Your task to perform on an android device: I want to track my daily activity and workouts, therefore please create an account for me in the Google Fit app.
Image 1: 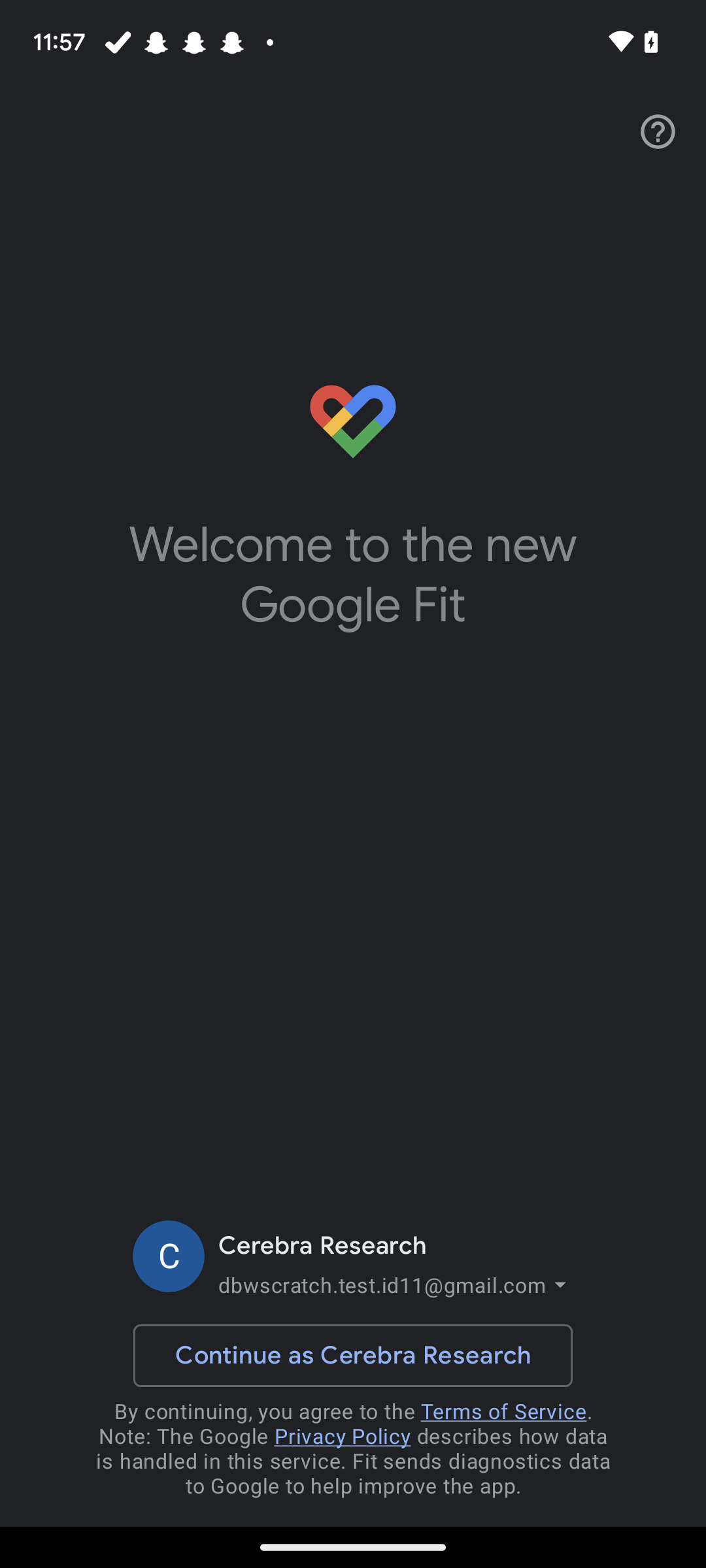
Click on the drop down icon 
Step 1: click (353, 1260)
Image 2: 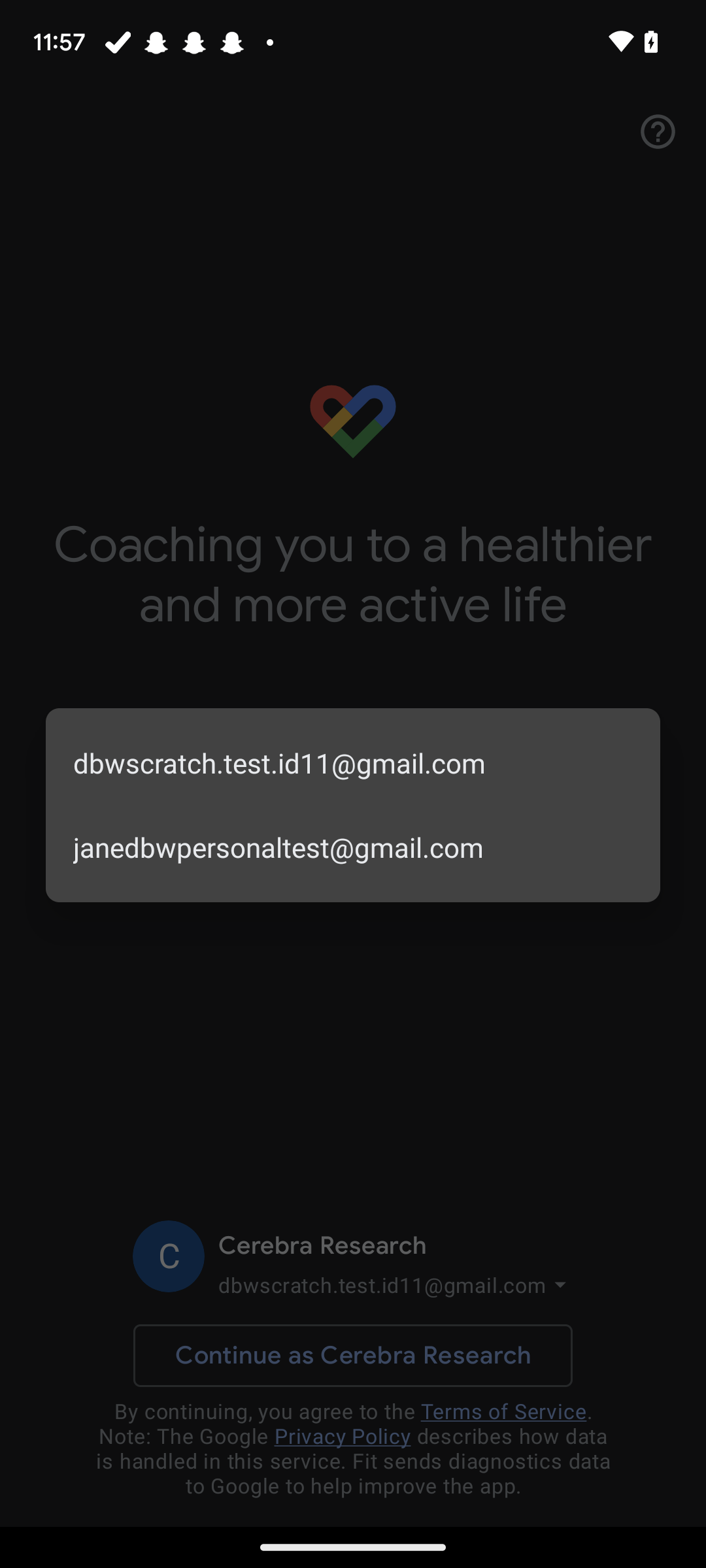
Click on the janedbwpersonaltest@gmail.com
Step 2: click (353, 847)
Image 3: 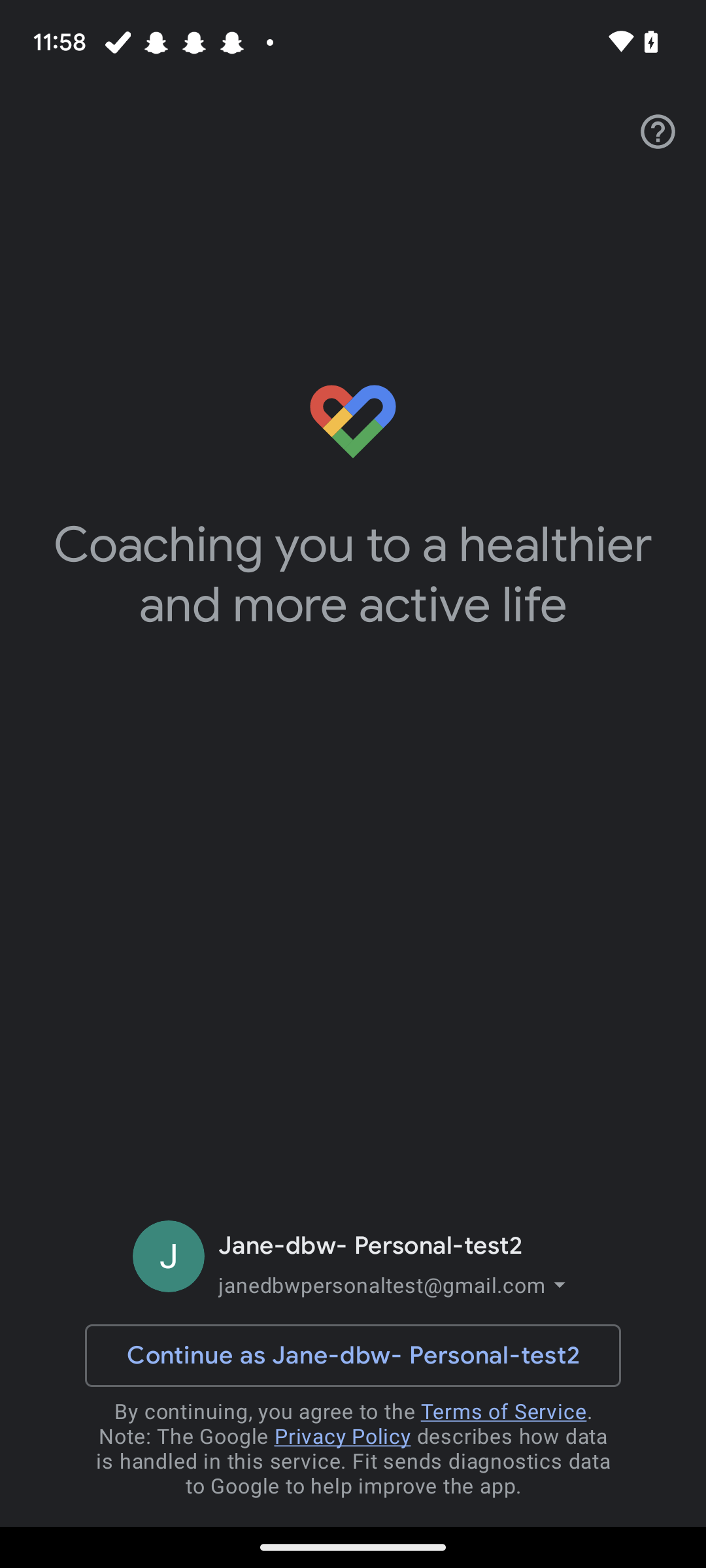
click on the continue button
Step 3: click (352, 1355)
Image 4: 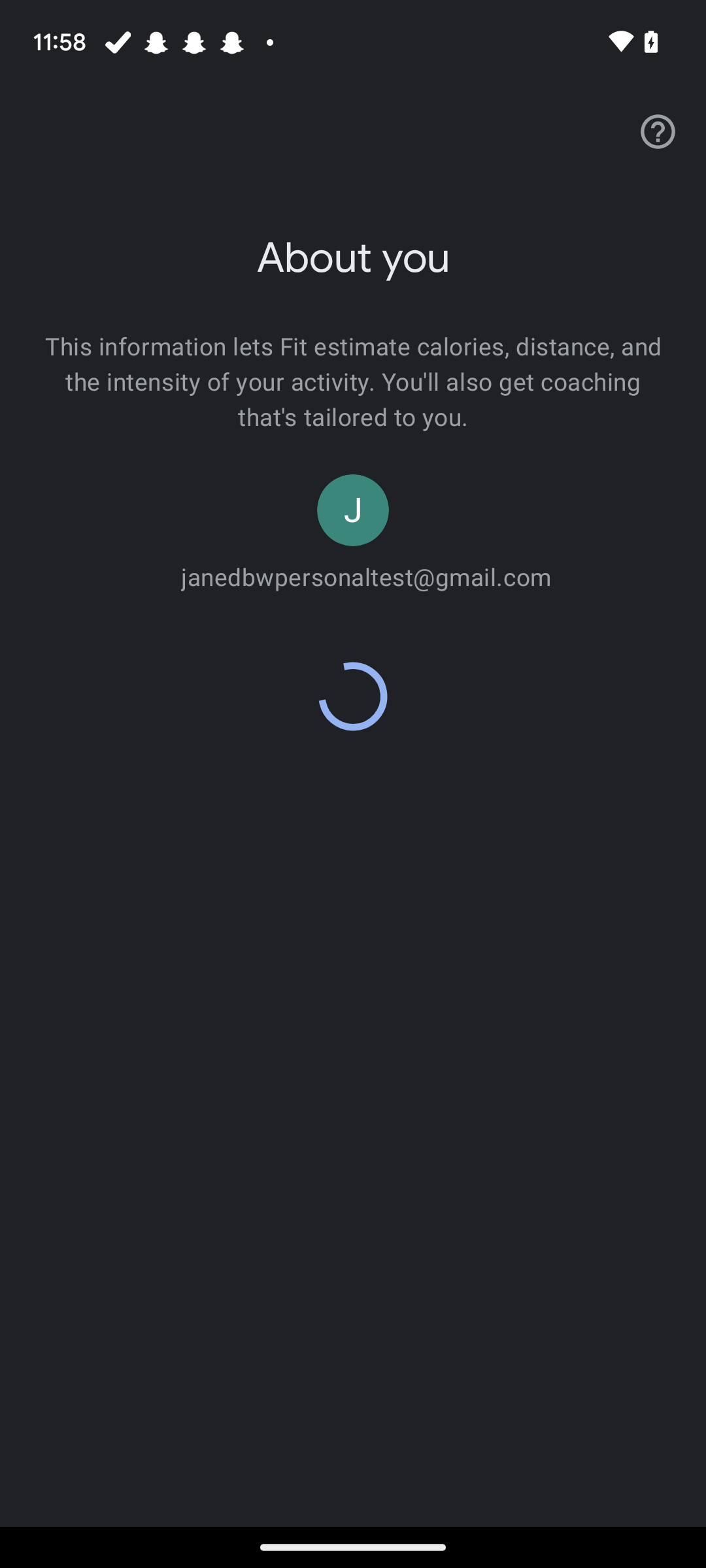
click on the continue button
Step 4: wait
Image 6: 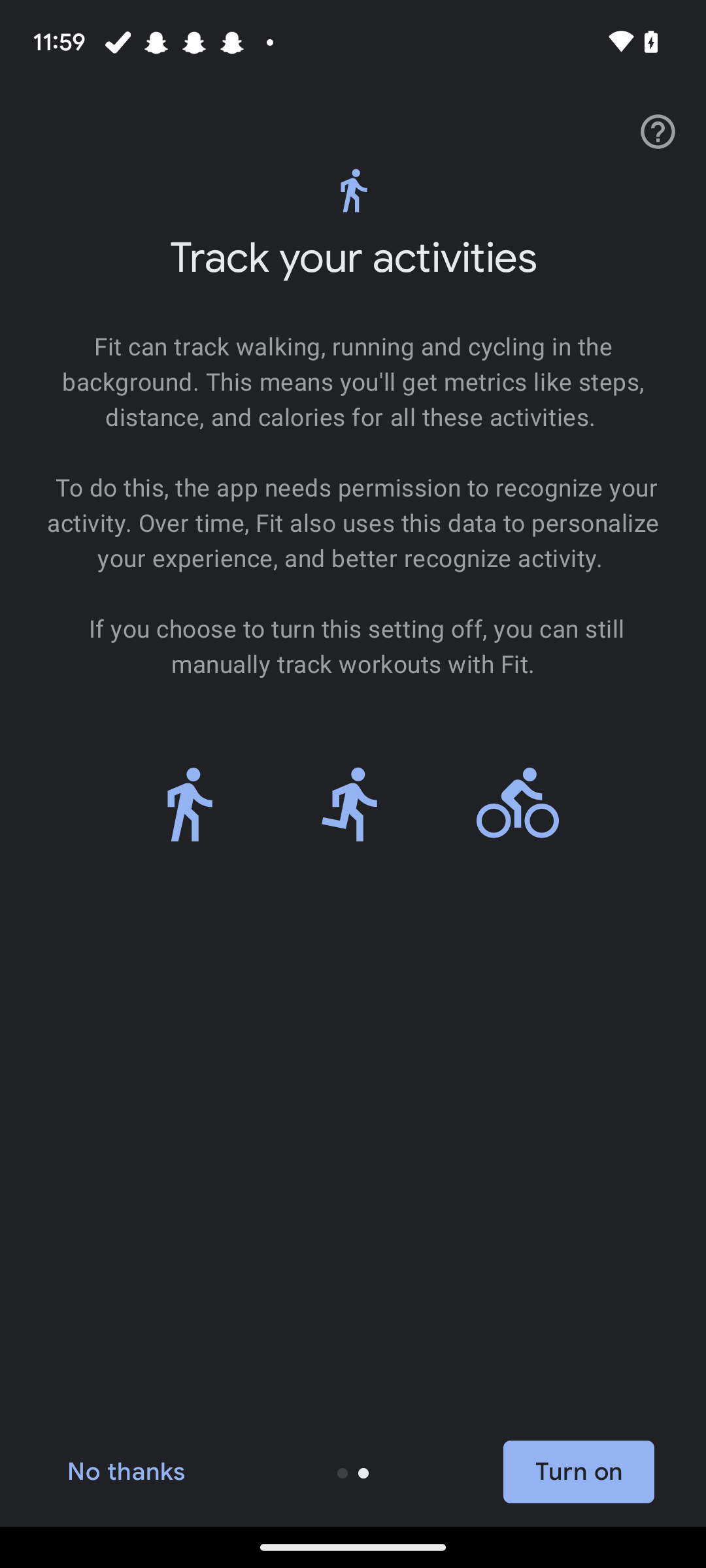
Click on the turn on button
Step 6: click (579, 1471)
Image 7: 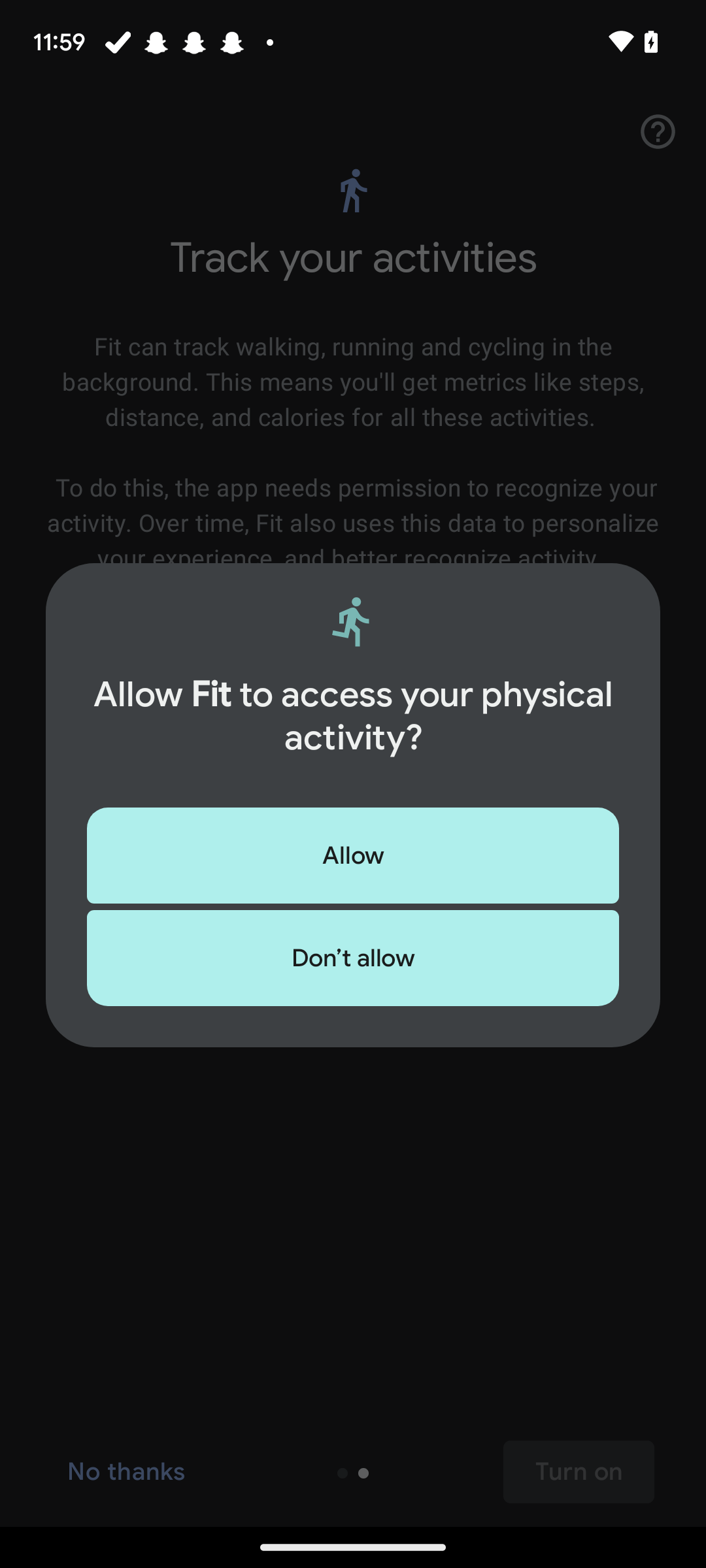
Click on the allow button
Step 7: click (353, 855)
Image 8: 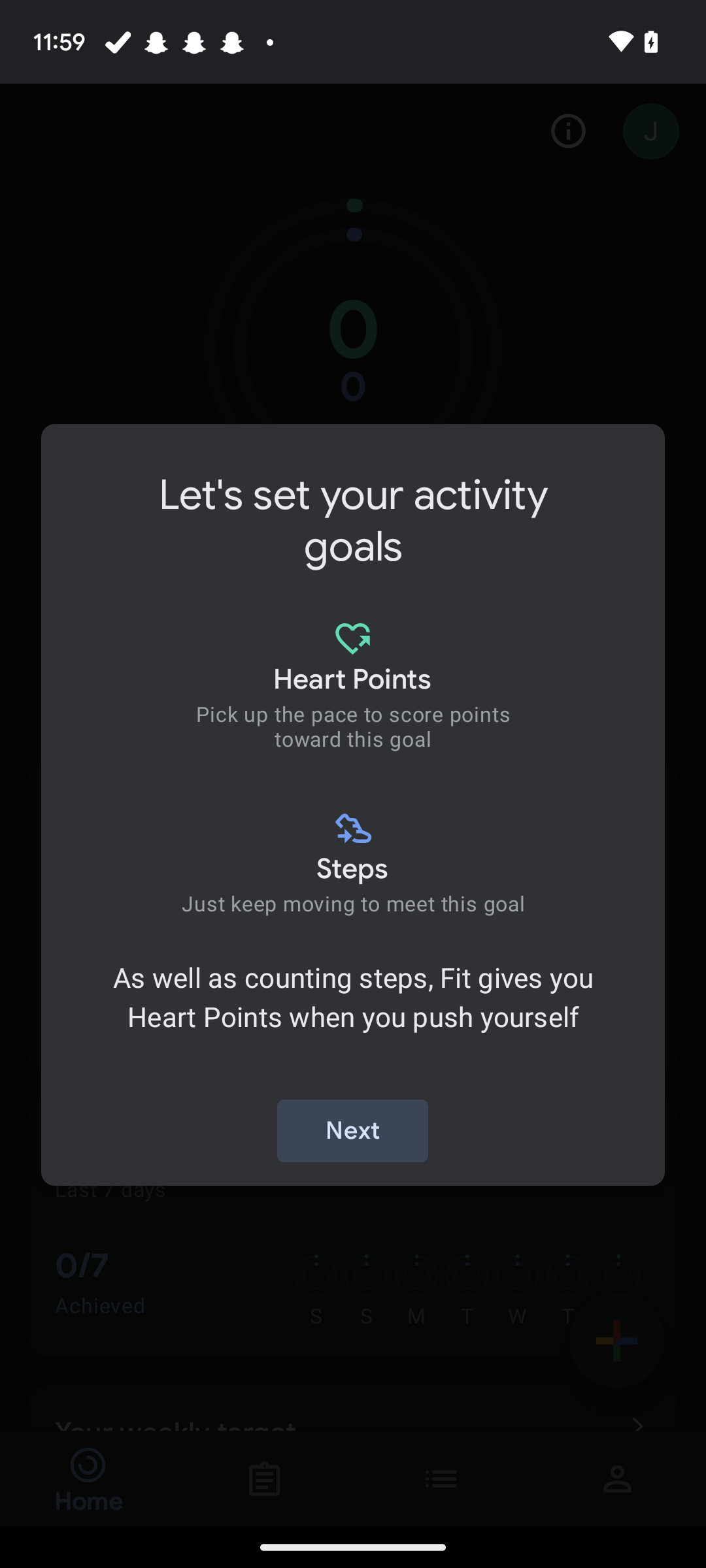
Click on the next button
Step 8: click (352, 1130)
Image 10: 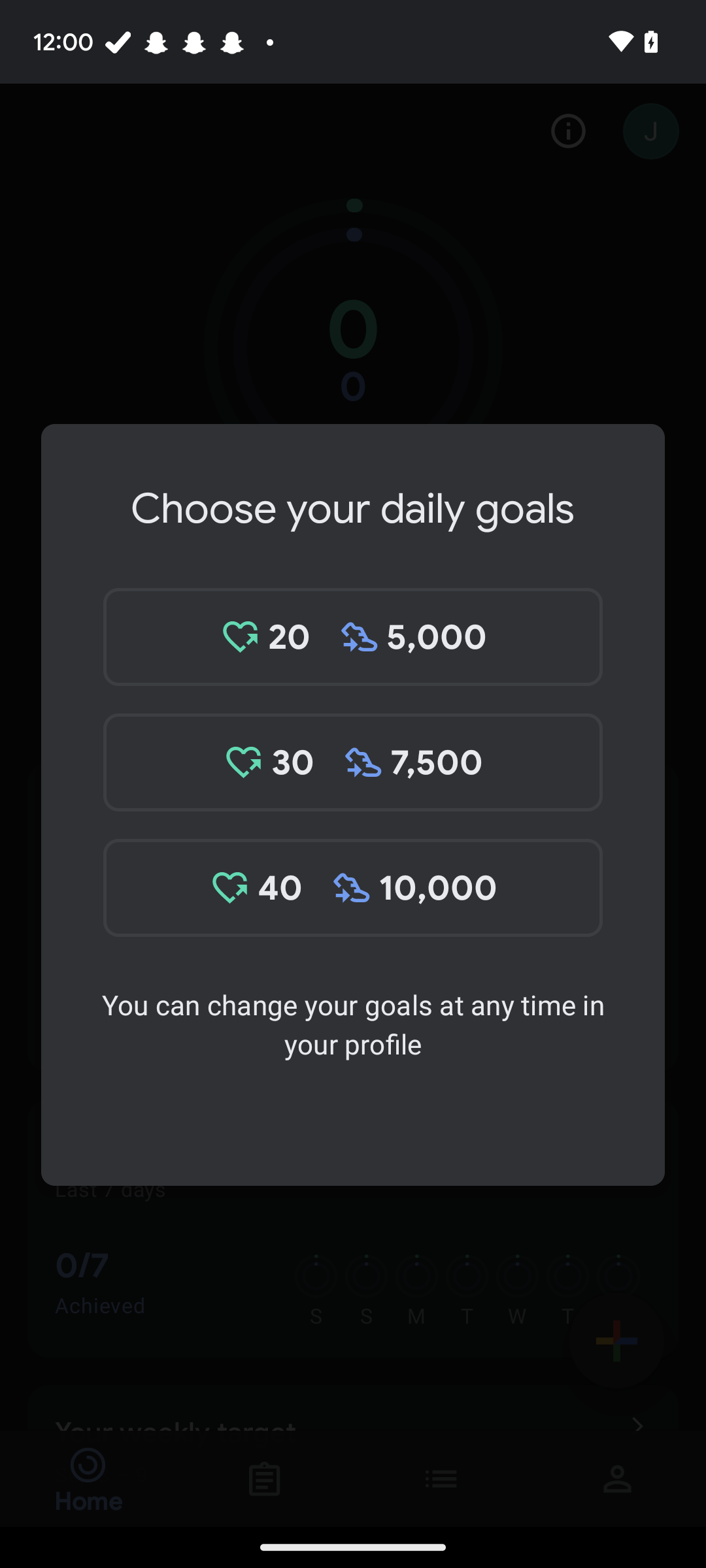
Click on the first suggested goals
Step 10: click (352, 666)
Image 11: 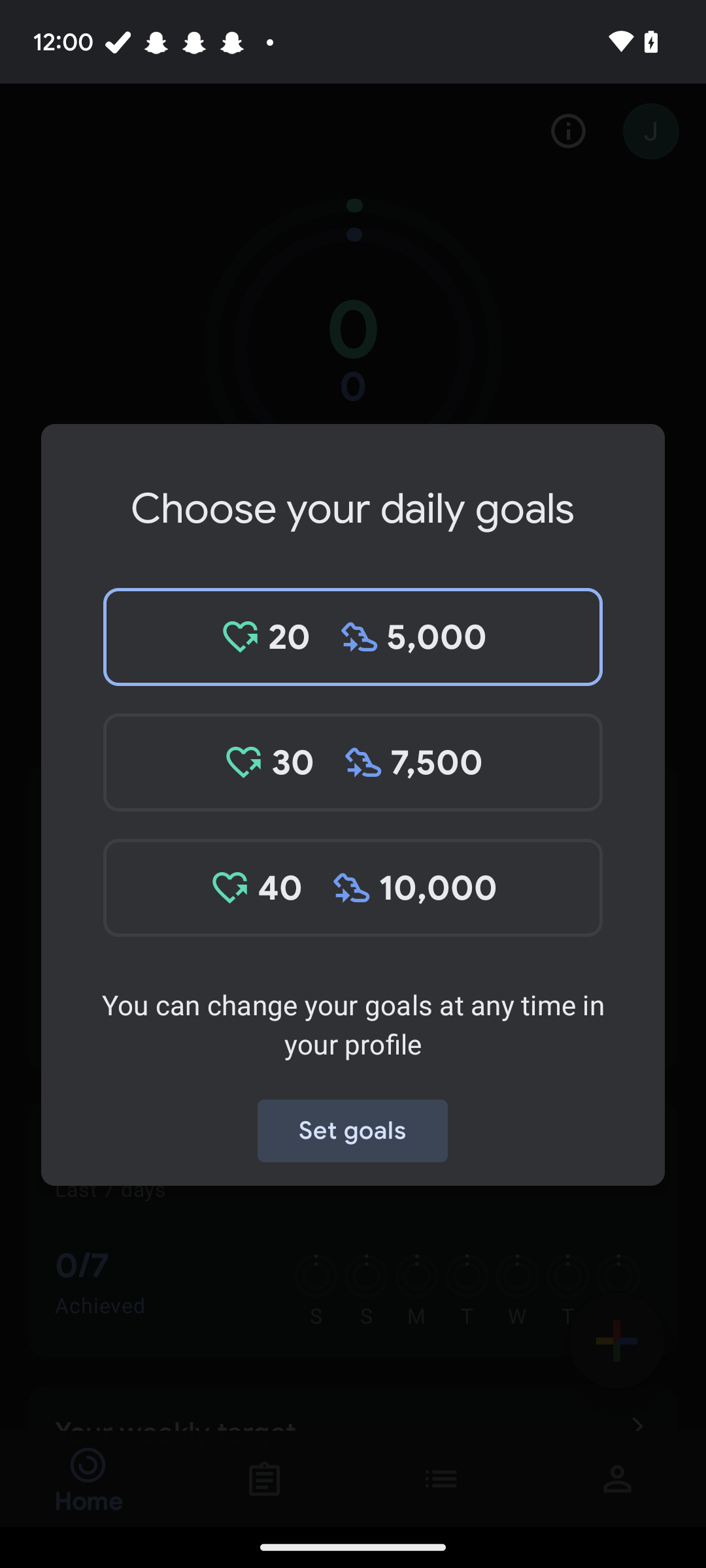
Click on the set goals button
Step 11: click (352, 1130)